Your task to perform on an android device: I travelled with Air France regularly and liked their service, so look up the flight details in the Omio app and sorted the cheapest flights from both sides.
Image 0: 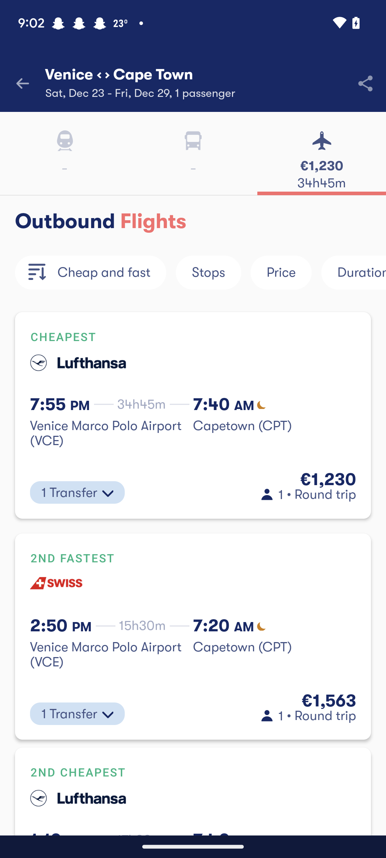
Click on the sort icon
Step 0: click (36, 272)
Image 1: 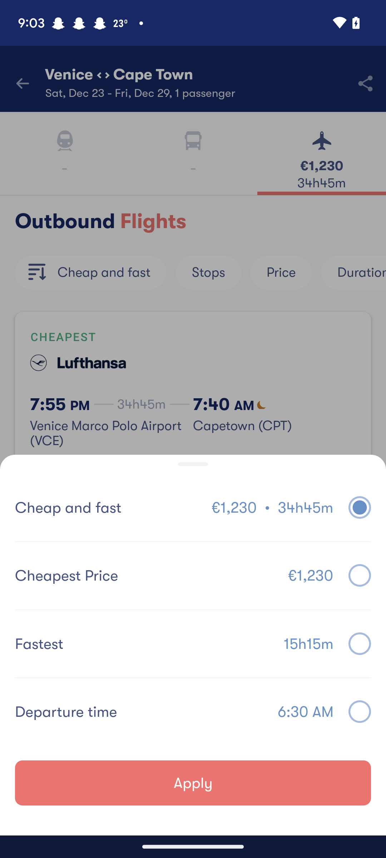
Click on the cheapest price option
Step 1: click (151, 575)
Image 2: 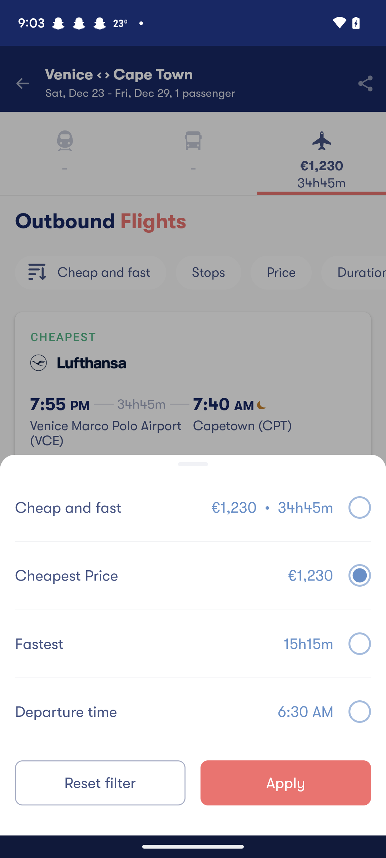
Click on the apply button
Step 2: click (286, 783)
Image 3: 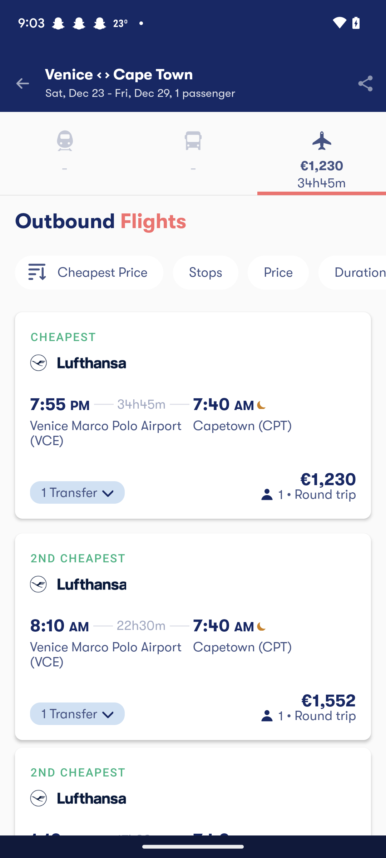
Swipe the menu option towards left
Step 3: scroll right
Image 4: 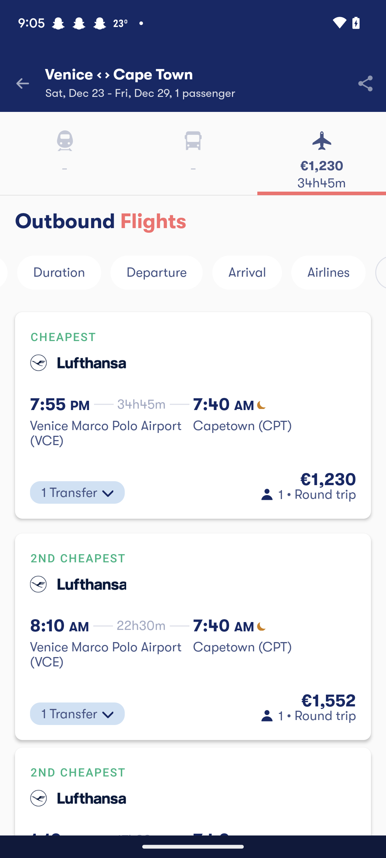
Click on the airlines section
Step 4: click (328, 272)
Image 5: 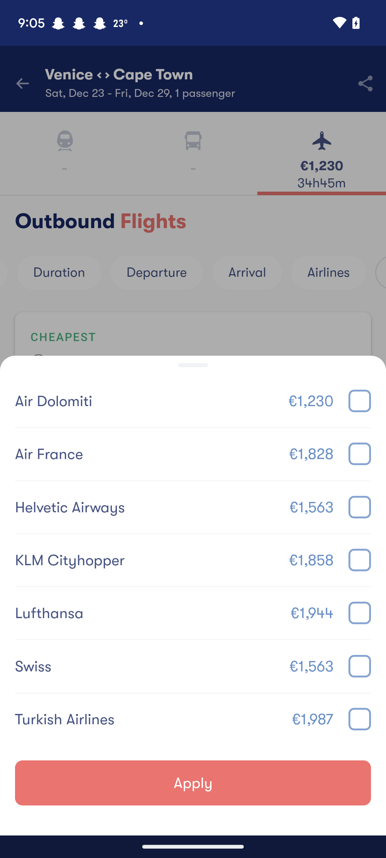
Click on the Air France Airline checkbox
Step 5: click (359, 454)
Image 6: 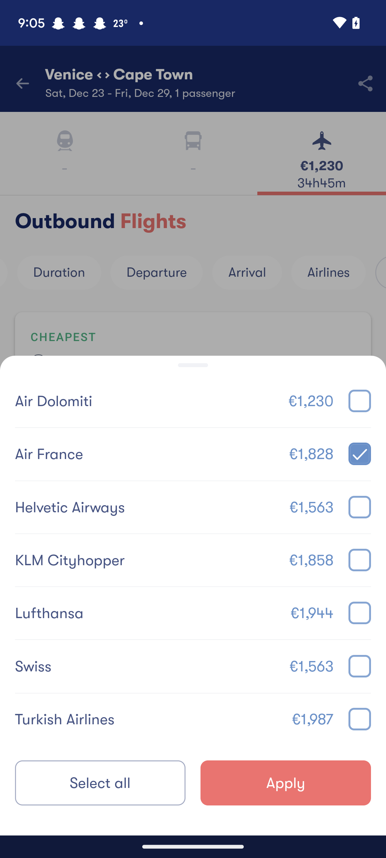
Click on the apply button
Step 6: click (286, 783)
Image 7: 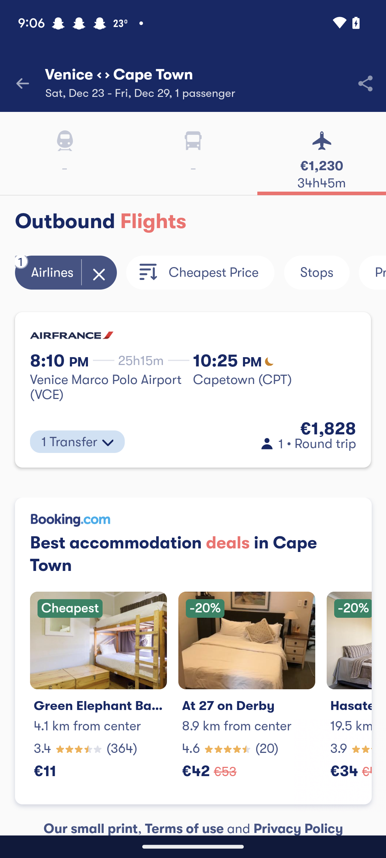
Open the Air france first suggested flight
Step 7: click (274, 387)
Image 8: 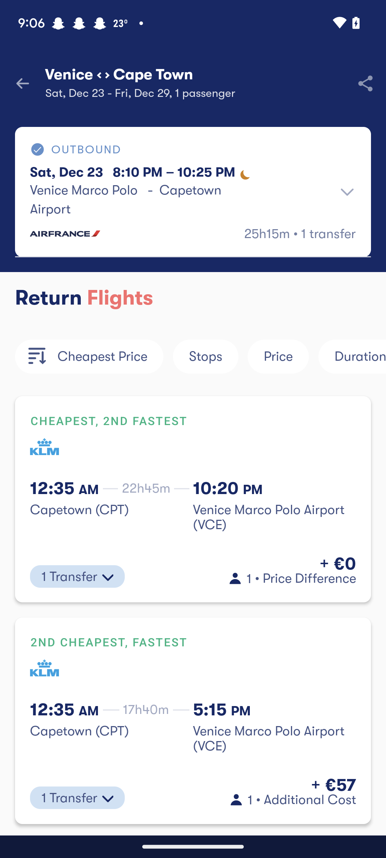
Click on the drop down icon of the air france flight to view detials
Step 8: click (346, 189)